Your task to perform on an android device: I need to look up Bananas on the Migros app because it's healthy for my family and I'm running low in my pantry
Image 0: 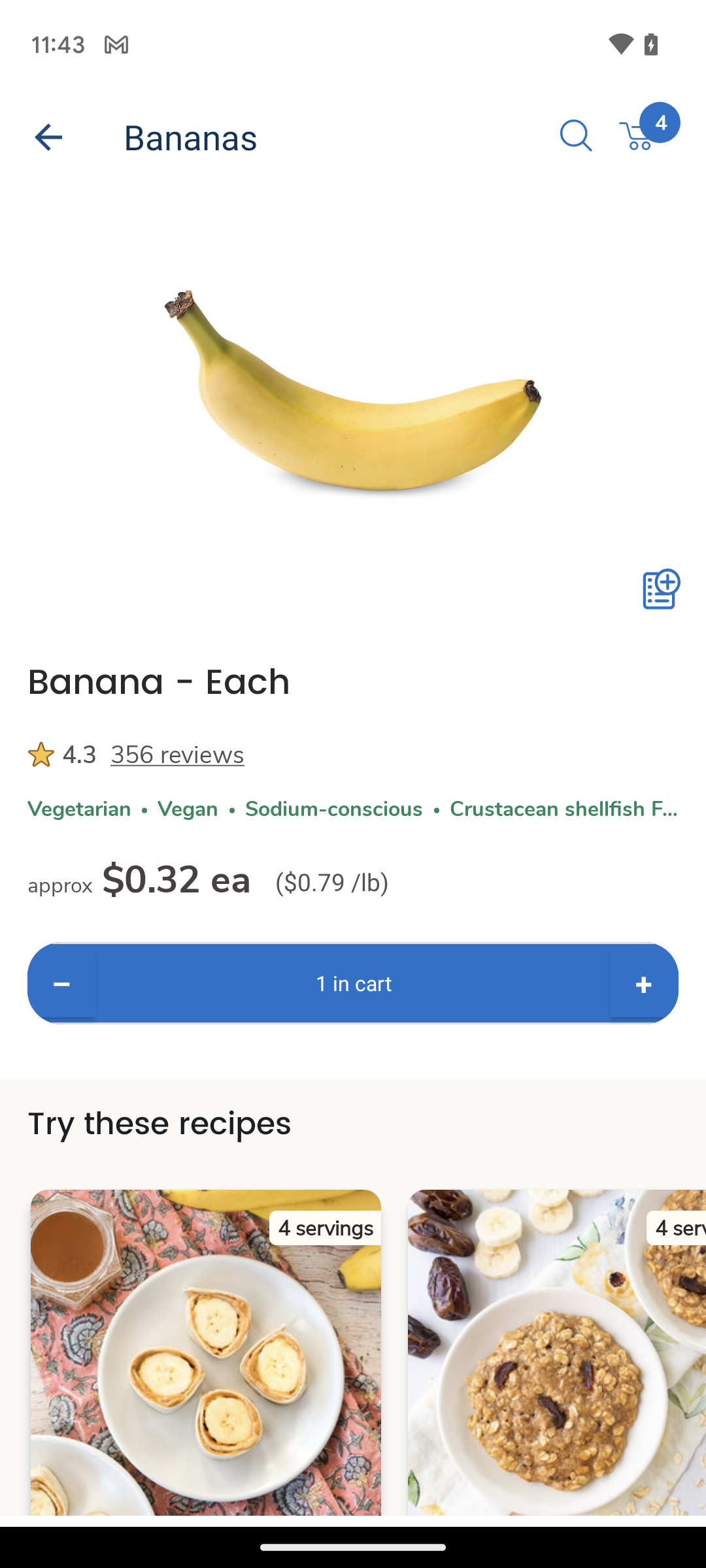
Open the Migros app
Step 0: open app "Migros"
Image 1: 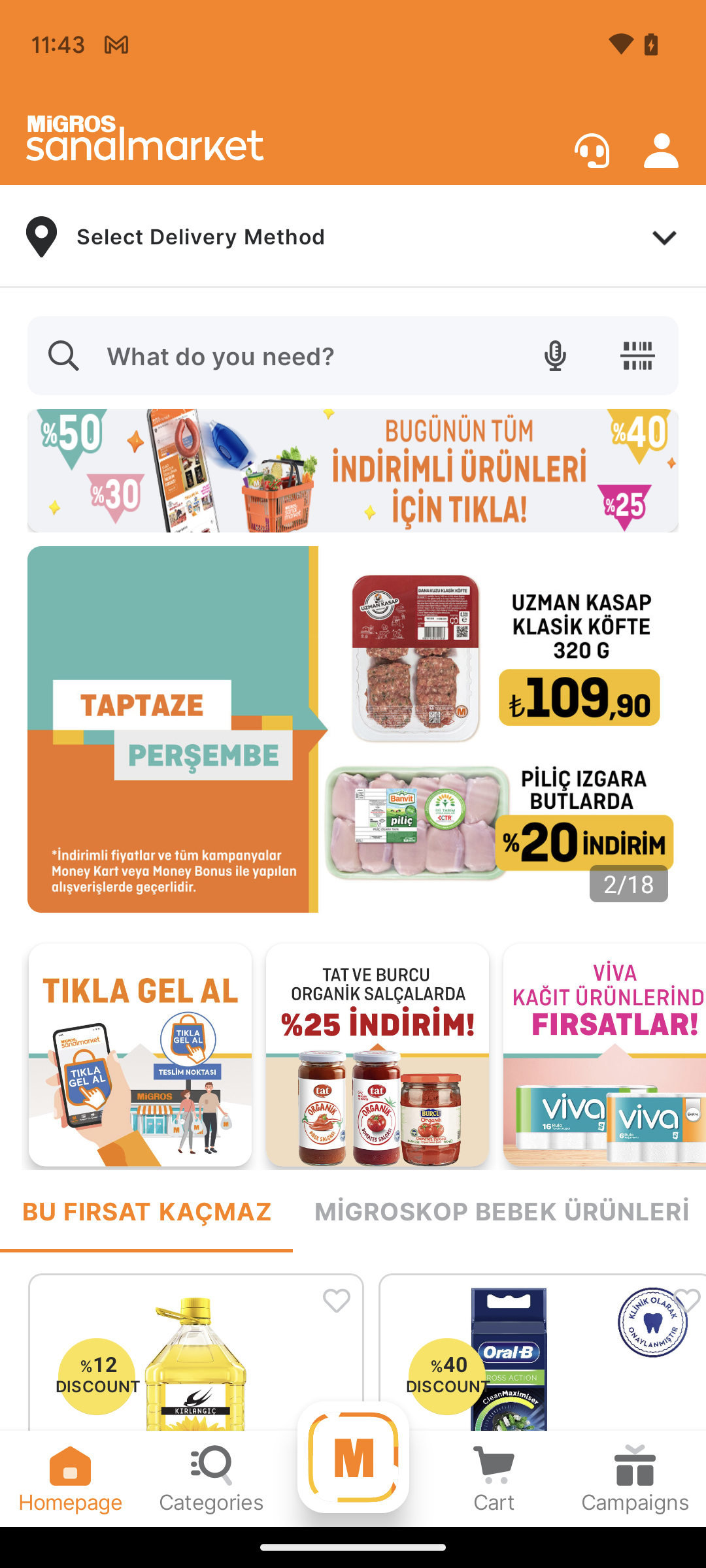
Scroll up to view the fruits and vegetables option 
Step 1: scroll down
Image 2: 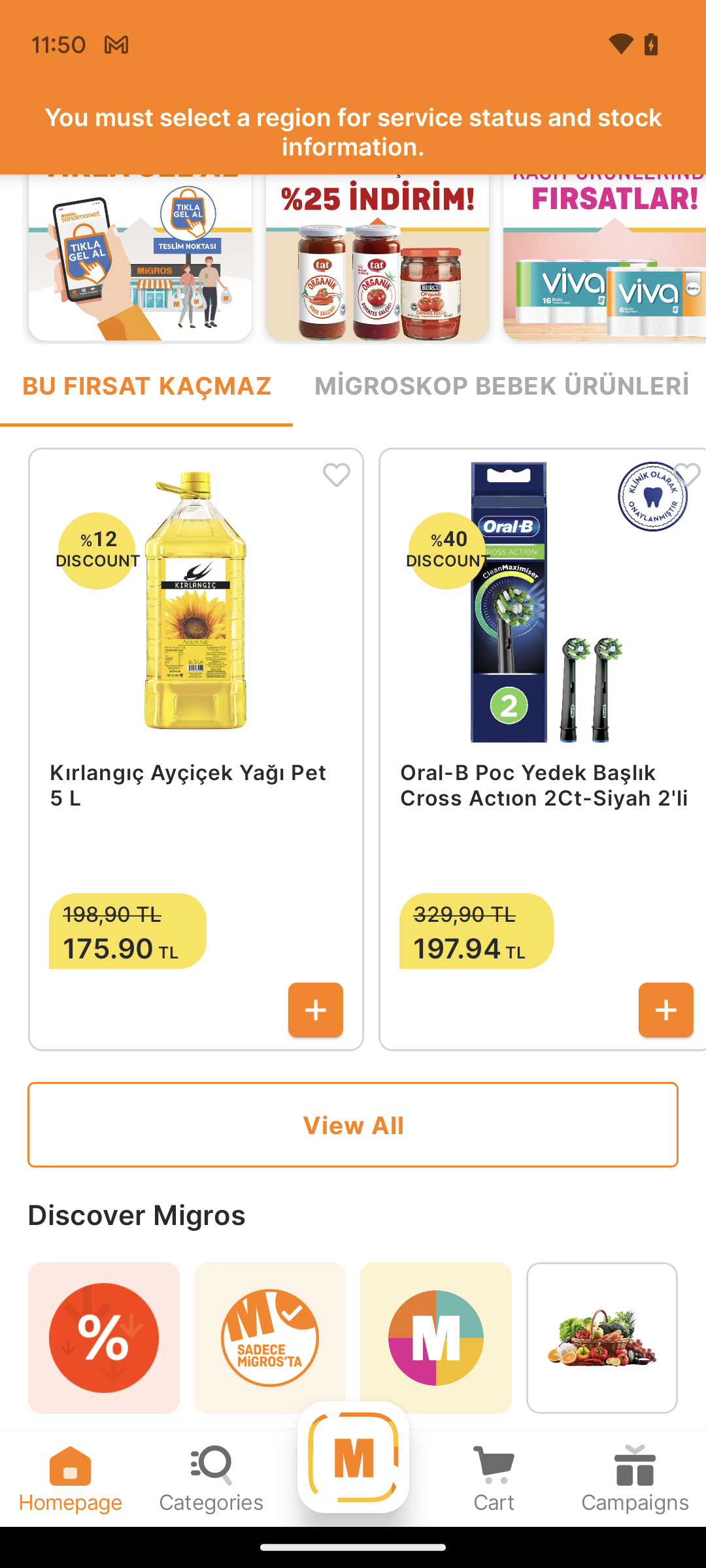
Scroll up to view the fruits and vegetables option 
Step 2: scroll down
Image 3: 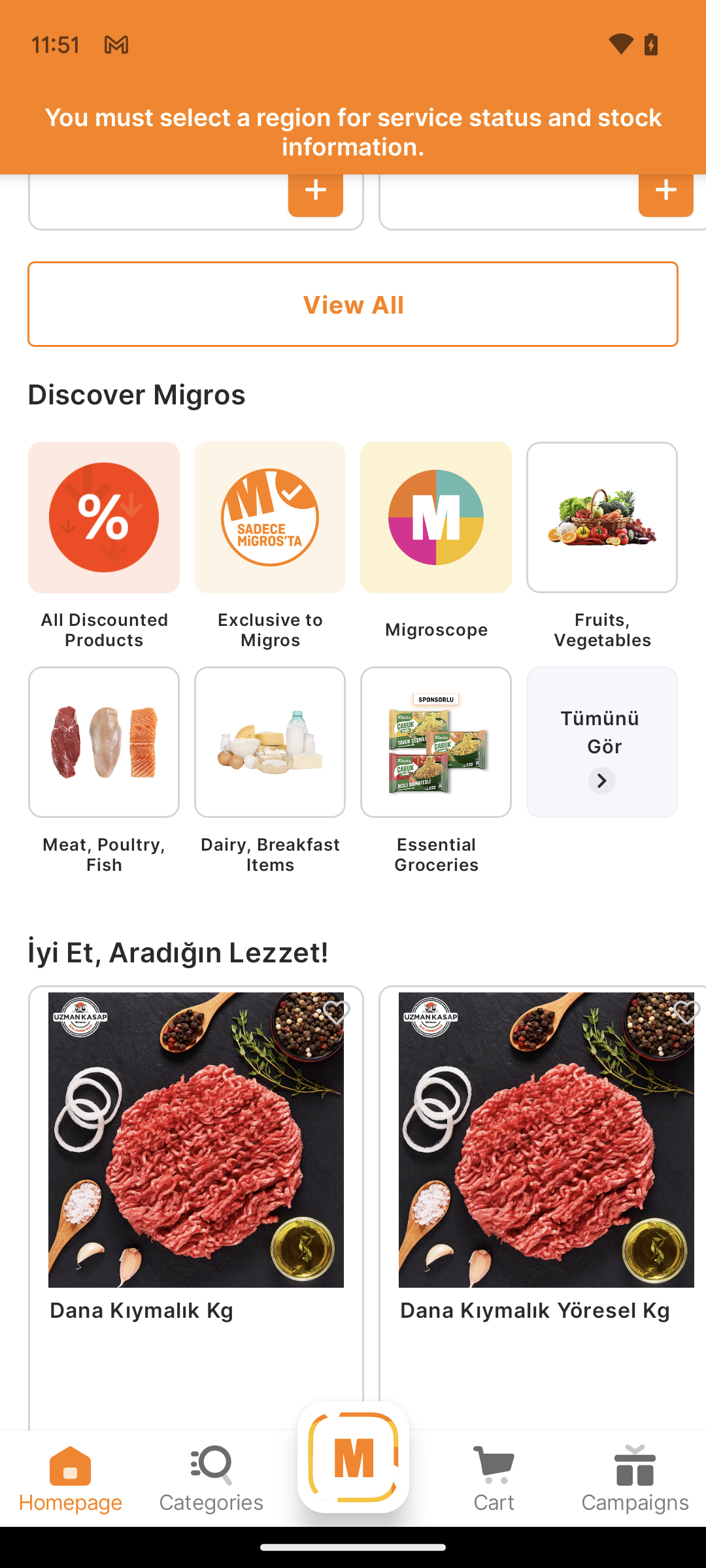
Click on the fruits and vegetables
Step 3: click (584, 485)
Image 4: 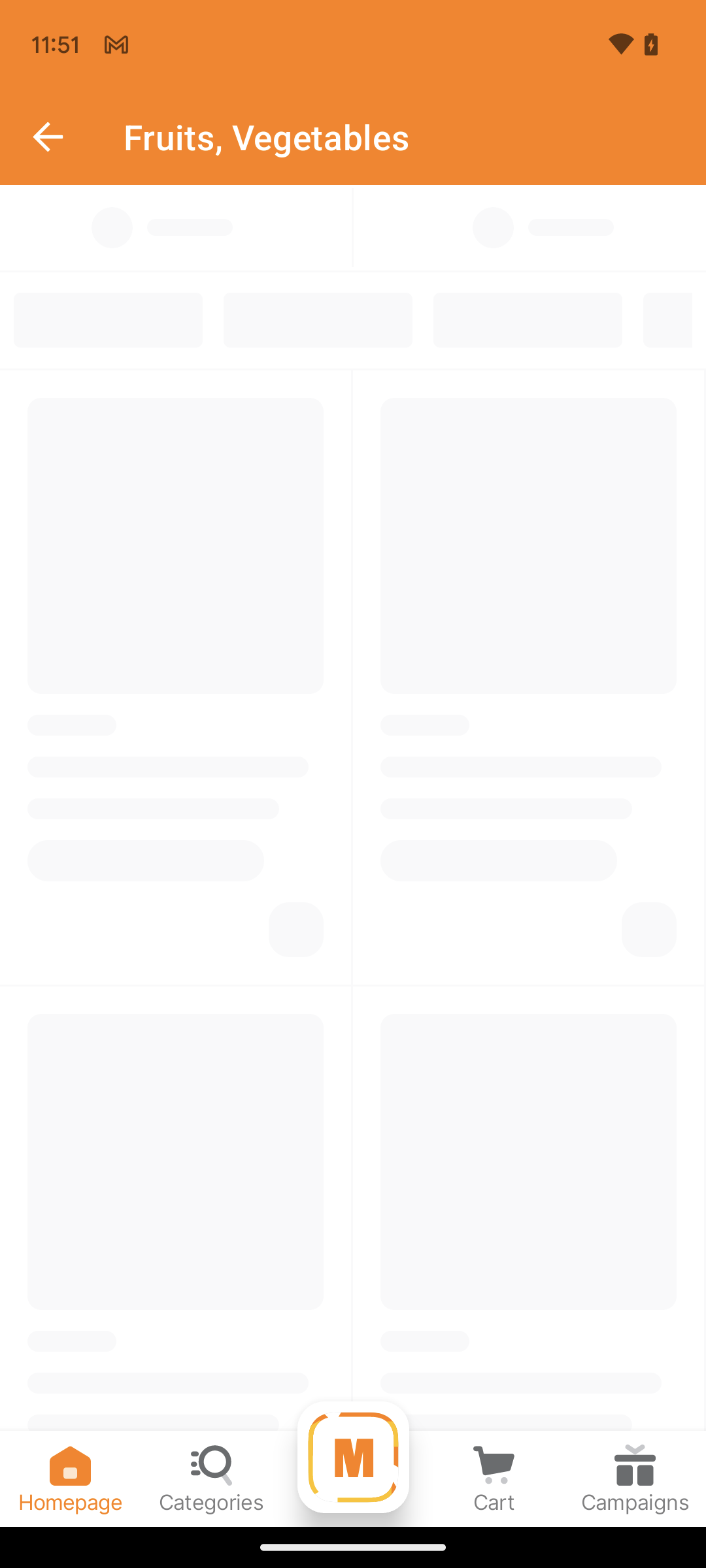
Click on the fruits and vegetables
Step 4: wait